Your task to perform on an android device: On the eBay app, search for New Balance Shoes for me because my old shoes were worn out.
Image 0: 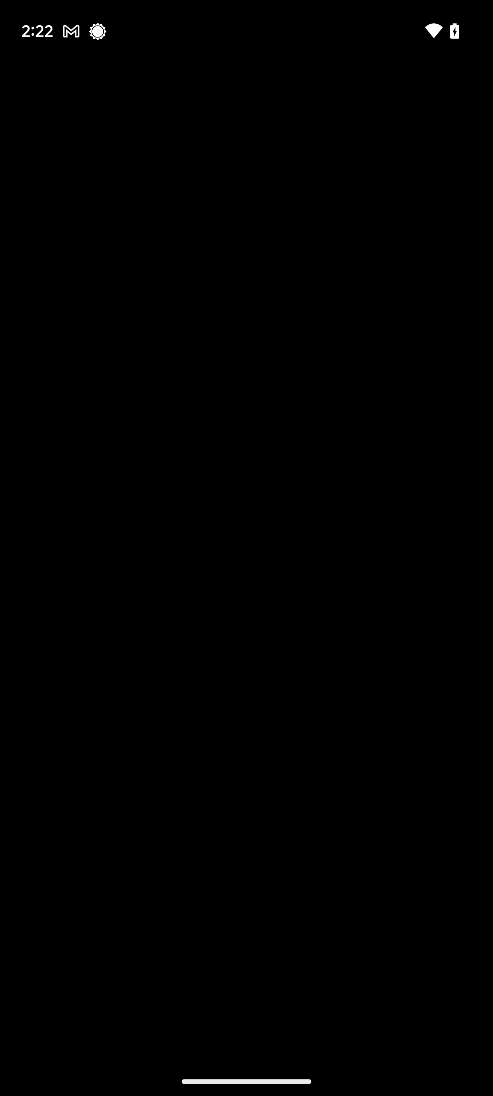
Open the eBay app.
Step 0: open app "eBay"
Image 1: 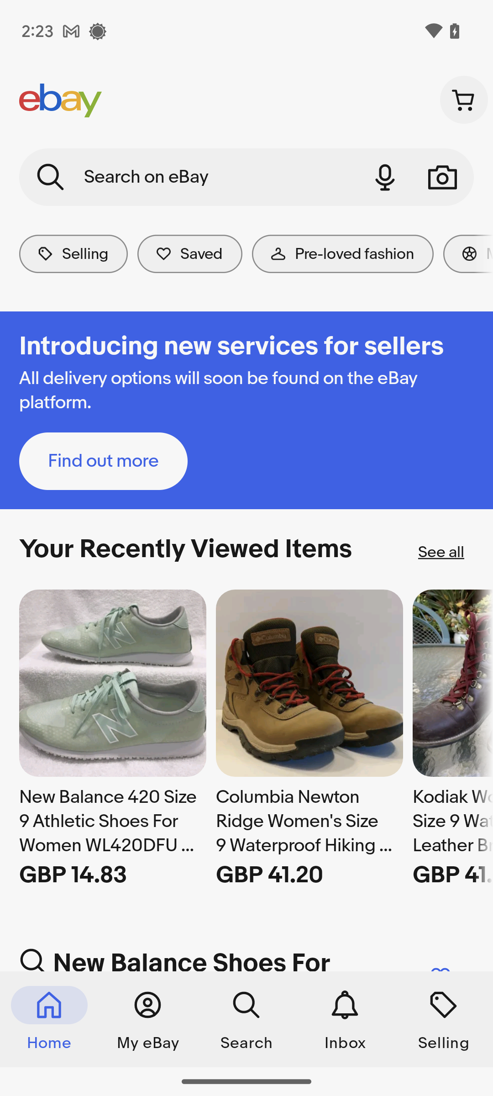
Click on the search bar at the top of the screen.
Step 1: click (189, 177)
Image 2: 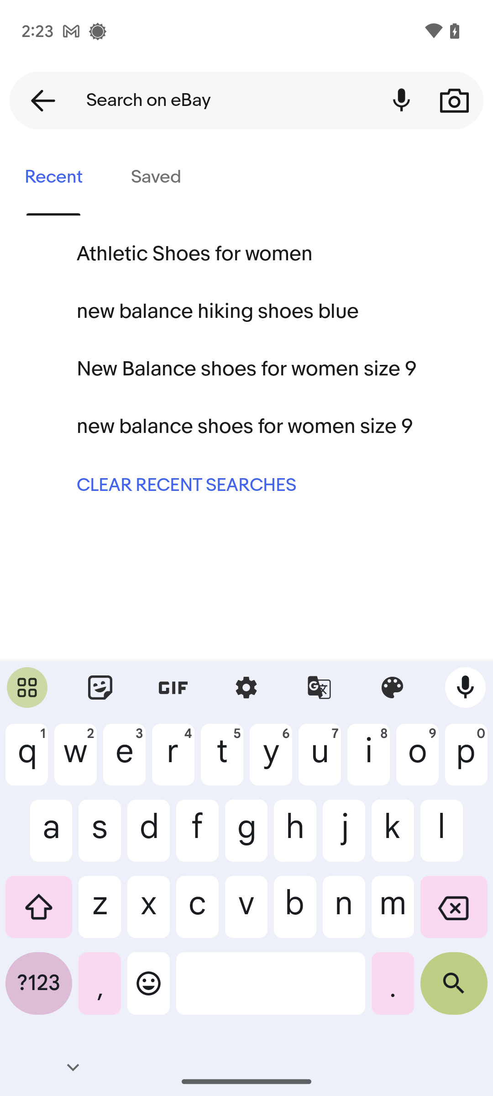
Type in New Balance Shoes for women.
Step 2: type "New Balance Shoes for women"
Image 3: 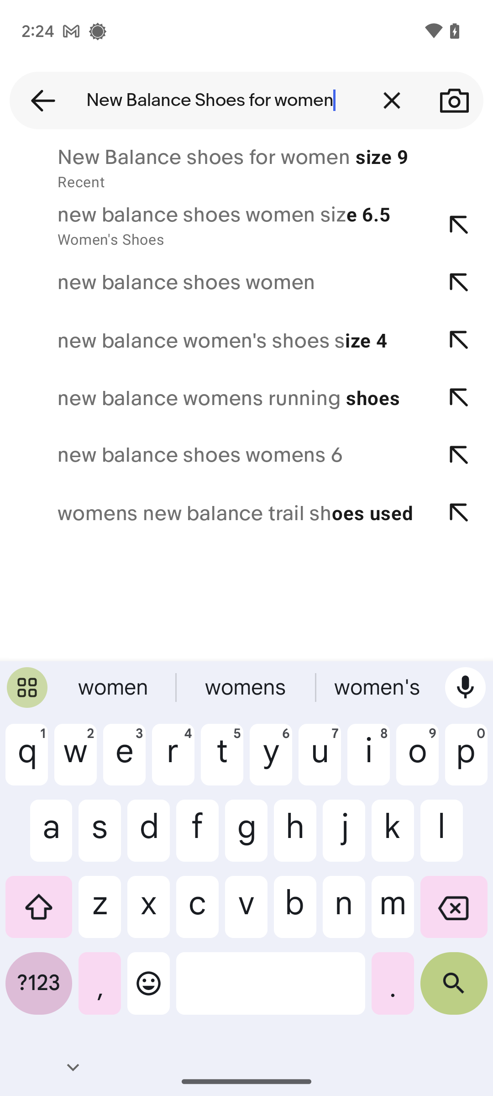
Click on the search button at the bottom-right corner of the keyboard.
Step 3: click (454, 991)